Your task to perform on an android device: Show me the Blogs  posted by the other users to get inspiration on the Plantln app.
Image 1: 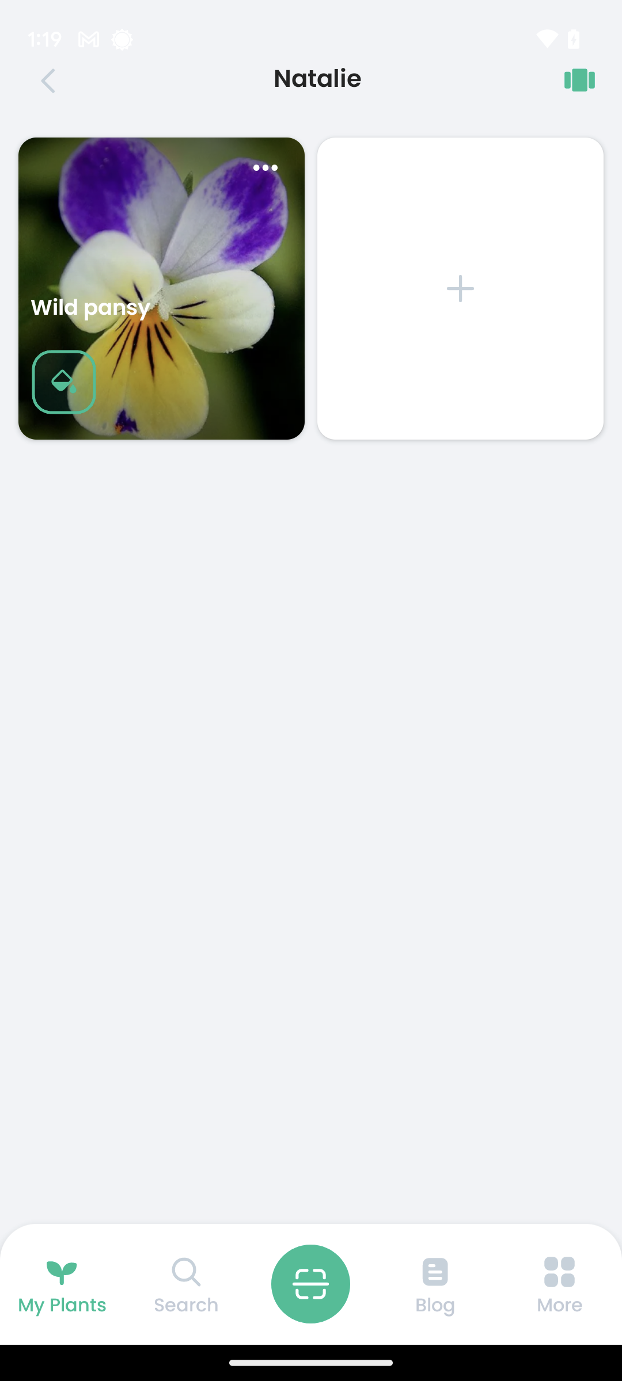
Click on the Blog icon at the bottom of the screen.
Step 1: click (435, 1284)
Image 2: 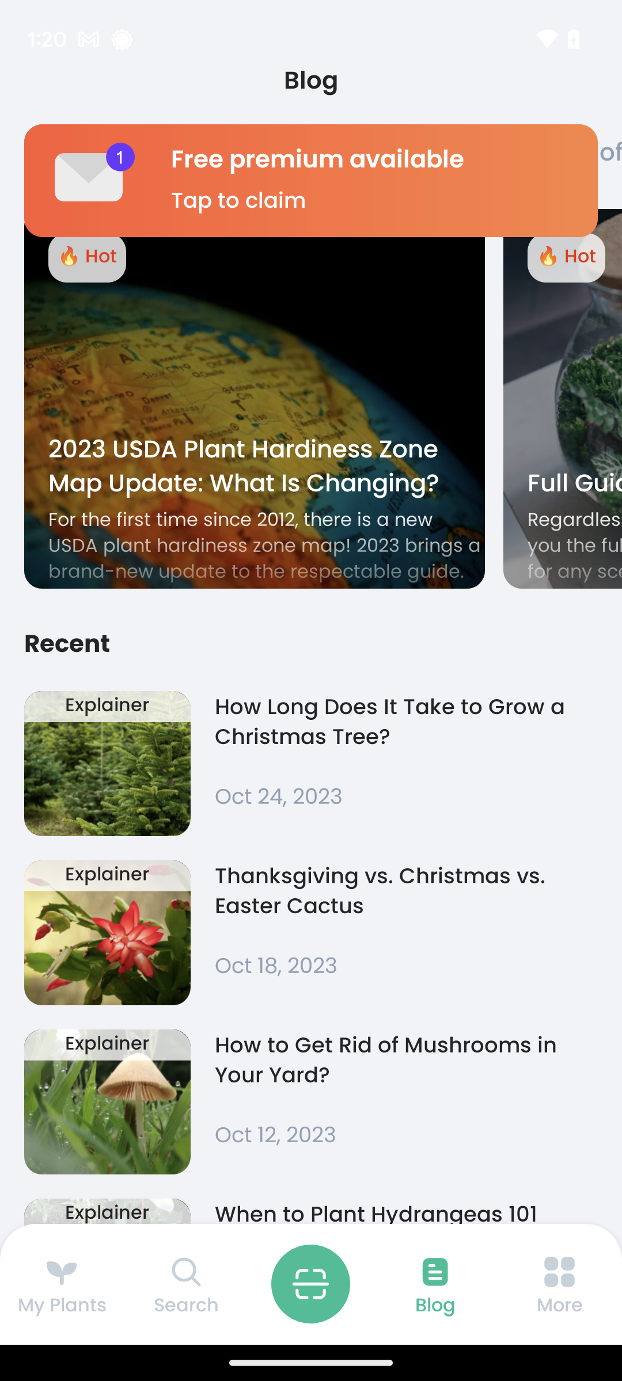
Click on the How long Does it take  to Grow a Christmas tree? 
Step 2: click (311, 763)